Your task to perform on an android device: I want to create an exchange rate alert of less than 383.16 AMD per USD so I can get a notification as soon as the price hits the set limit in the Xe app.
Image 0: 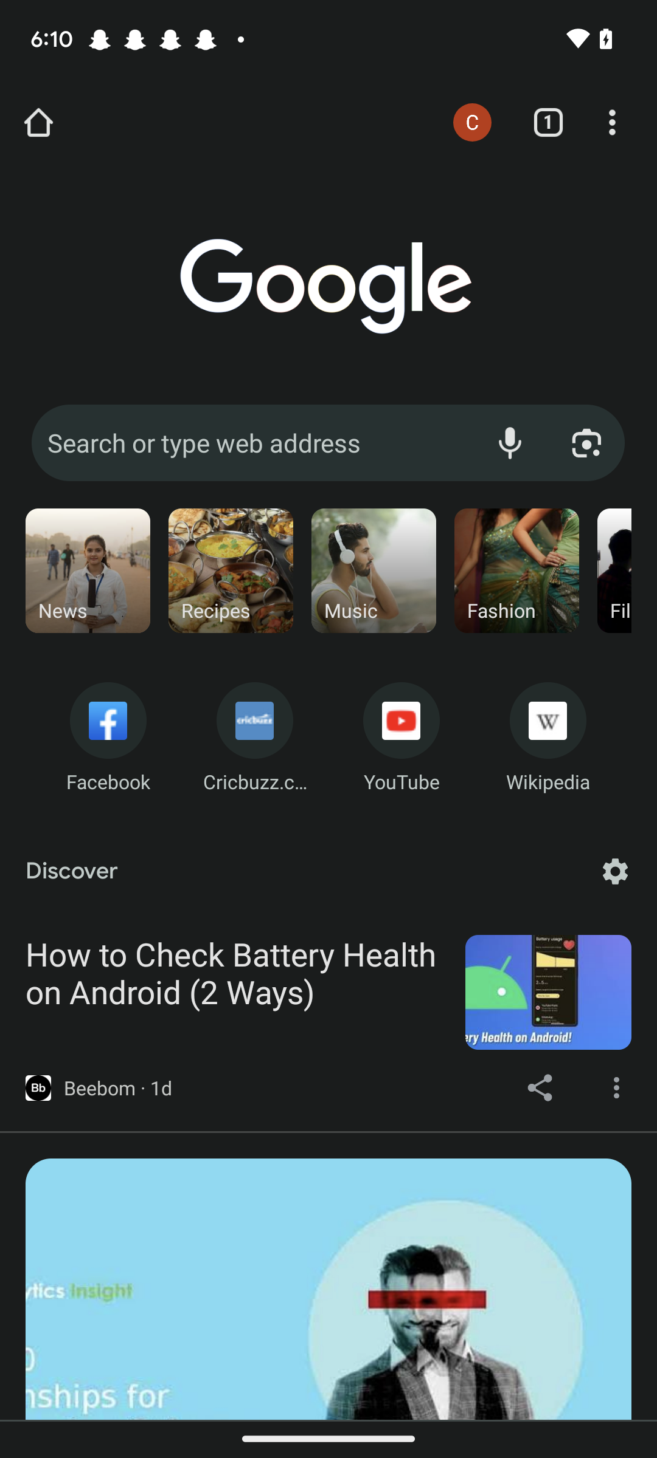
Open the Xe app
Step 0: open app "Xe"
Image 1: 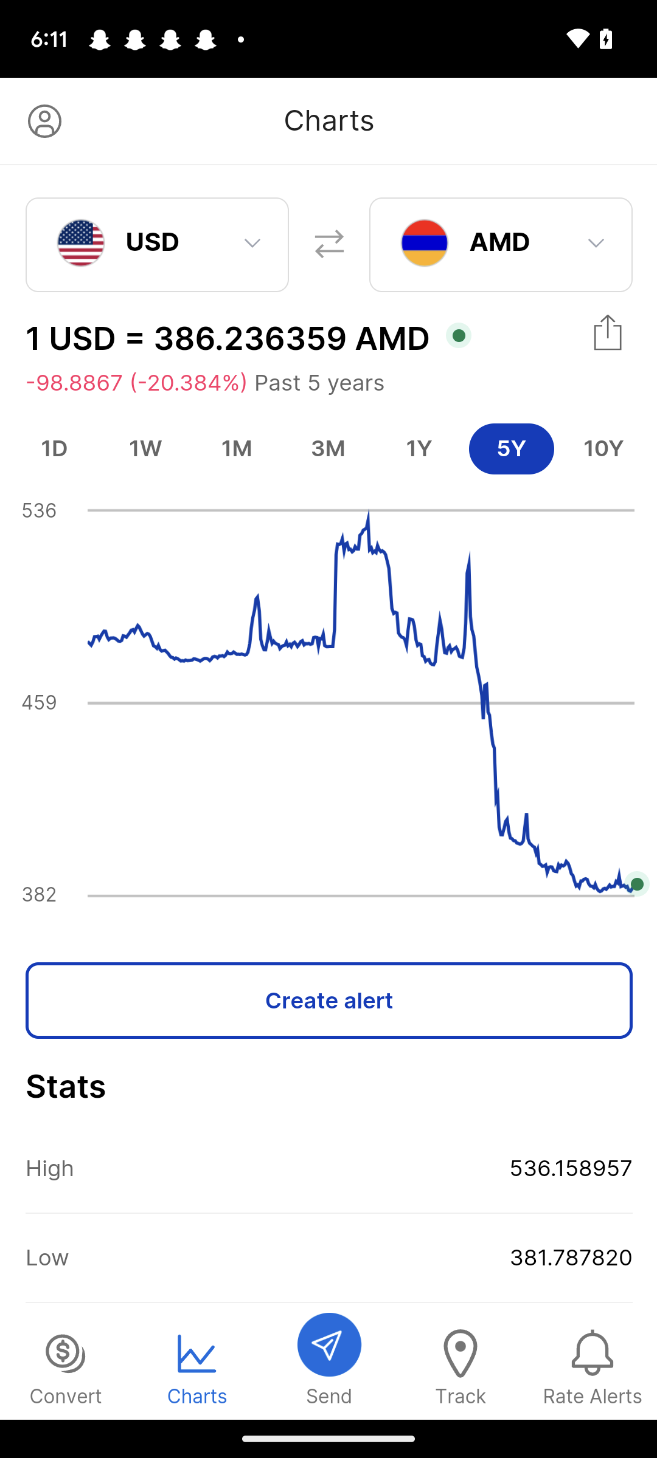
Click on the create alert button
Step 1: click (330, 1001)
Image 2: 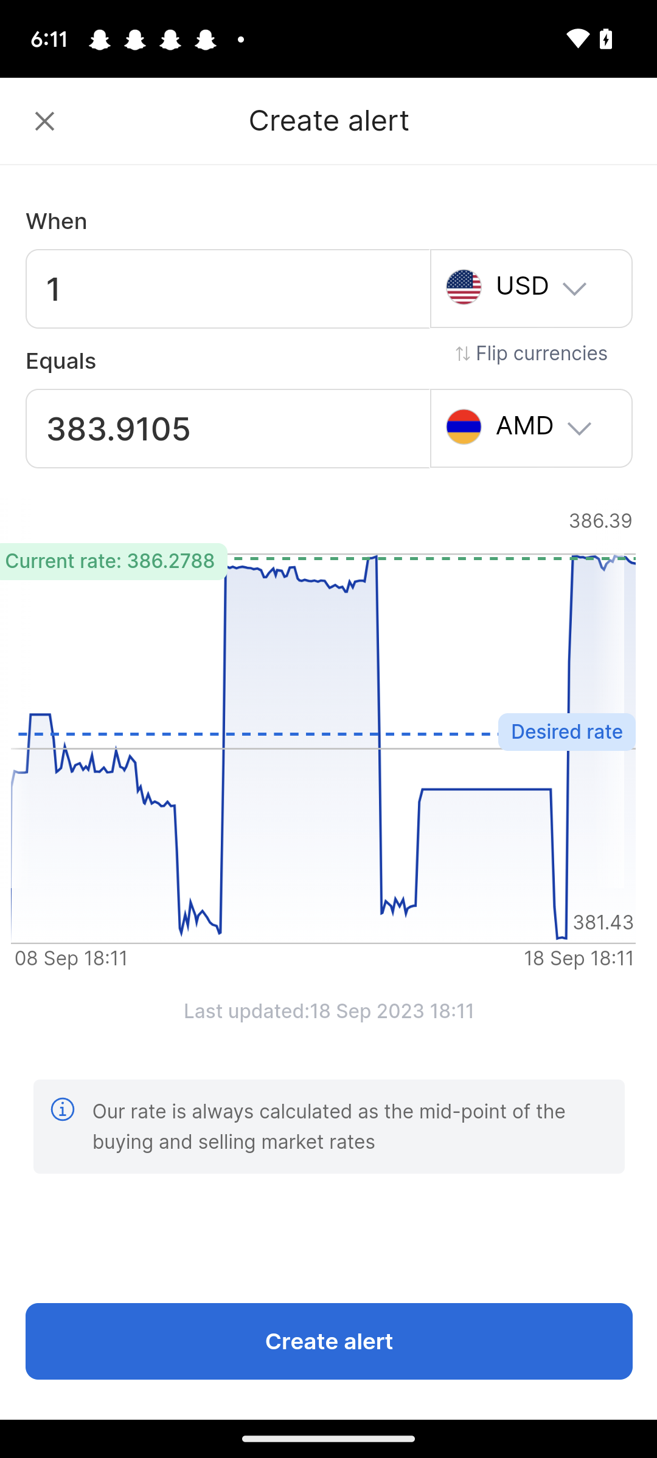
Click on the create alert button
Step 2: click (328, 1344)